Your task to perform on an android device: I want to contact customer support service to get more details about their cancellation policy.
Image 0: 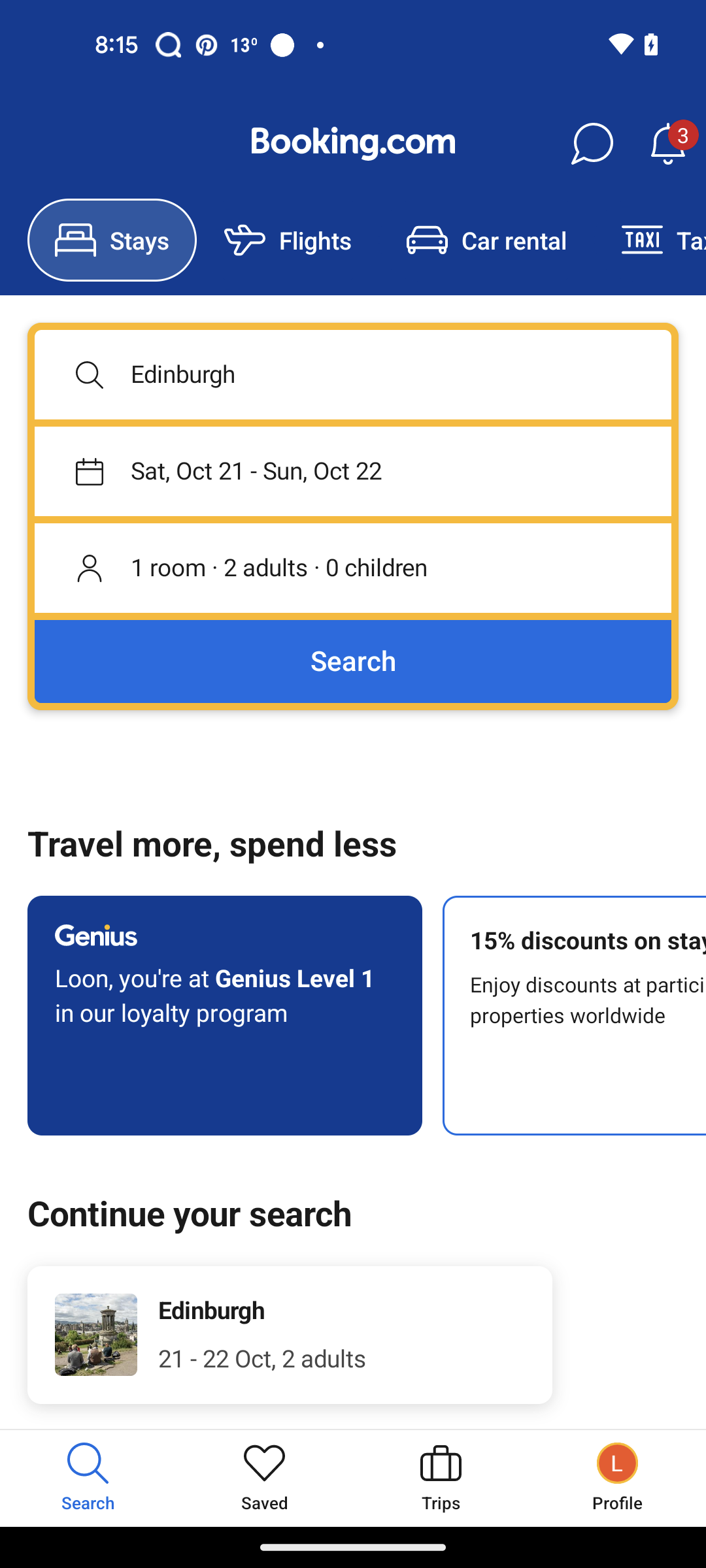
Click on profile option on the bottom right side of the screen.
Step 0: click (618, 1477)
Image 1: 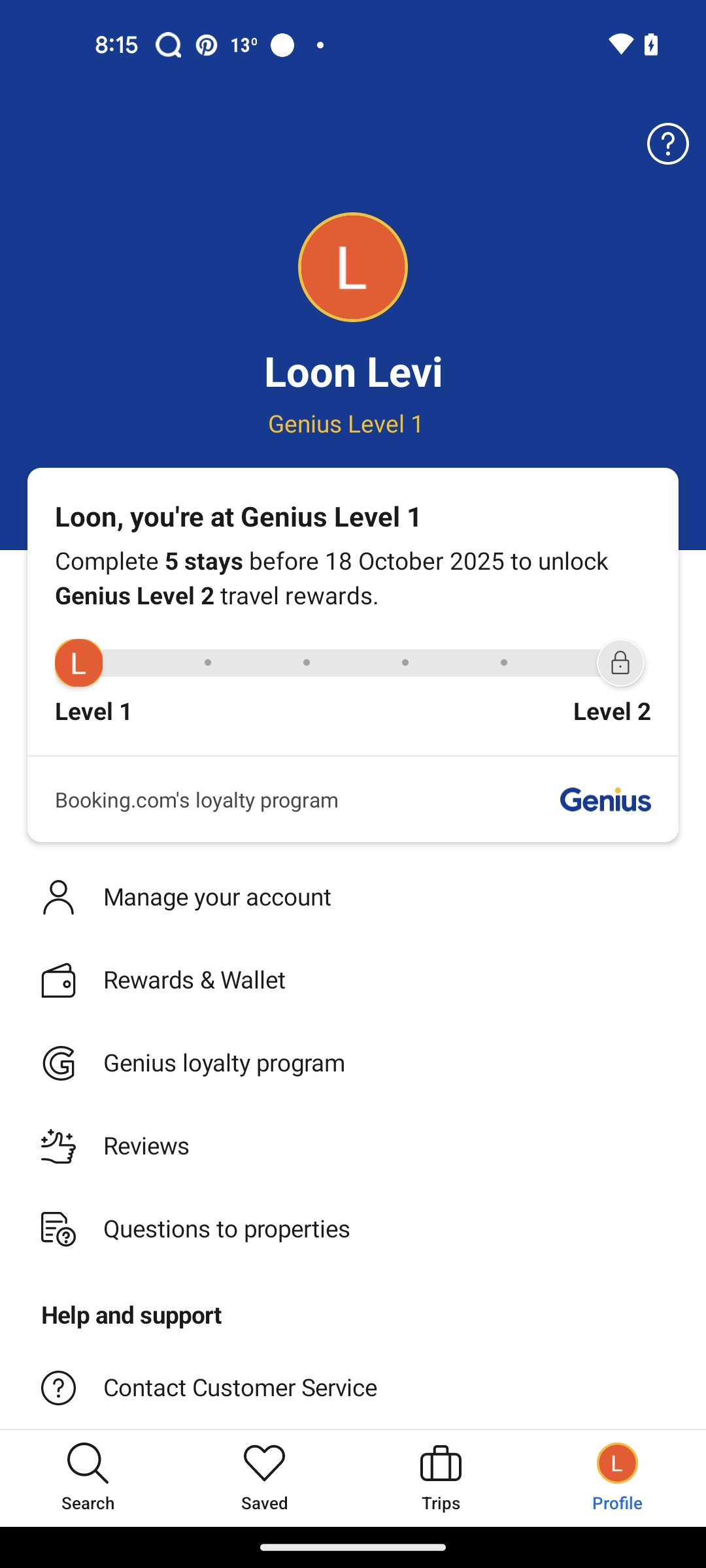
Click on the contact customer service option.
Step 1: click (384, 1388)
Image 2: 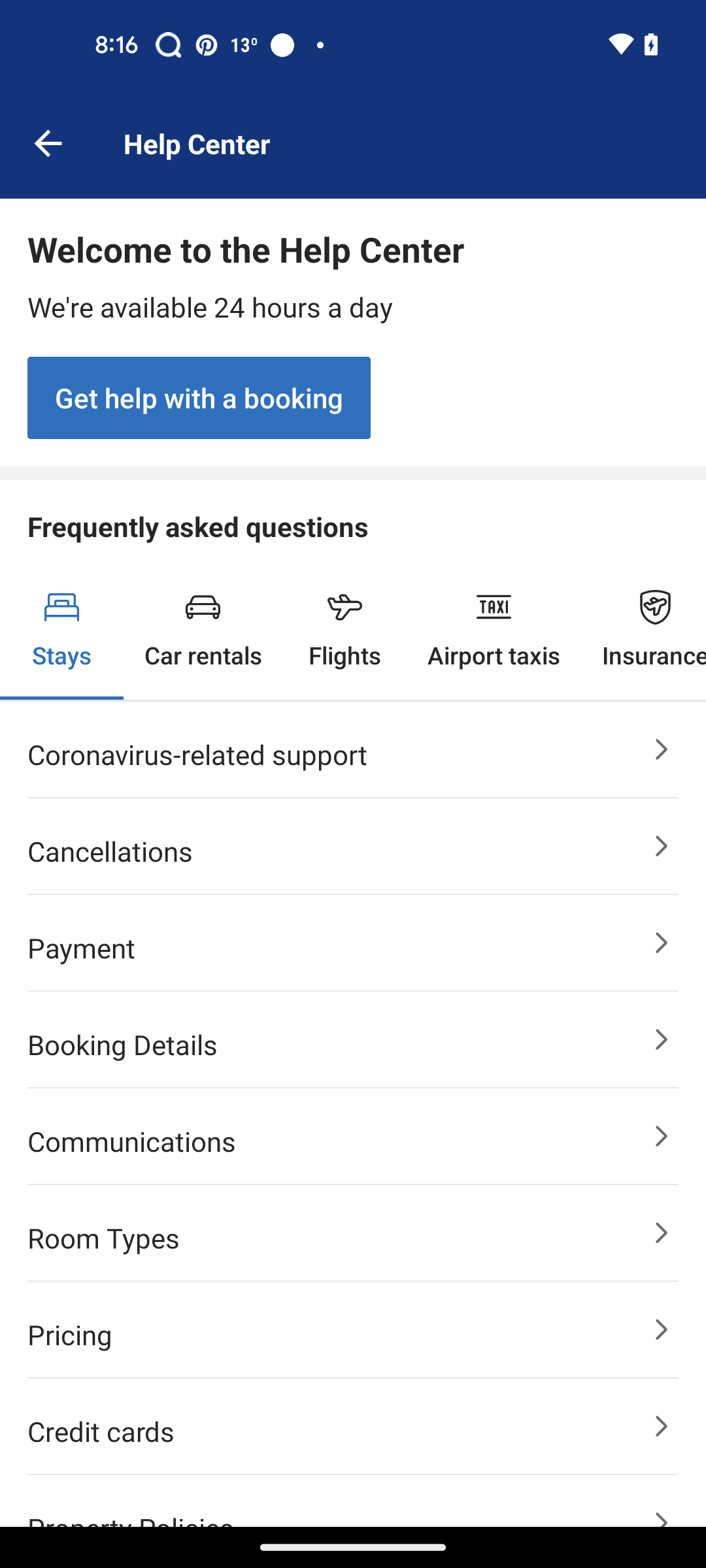
Click on Get help with a booking option.
Step 2: click (199, 398)
Image 3: 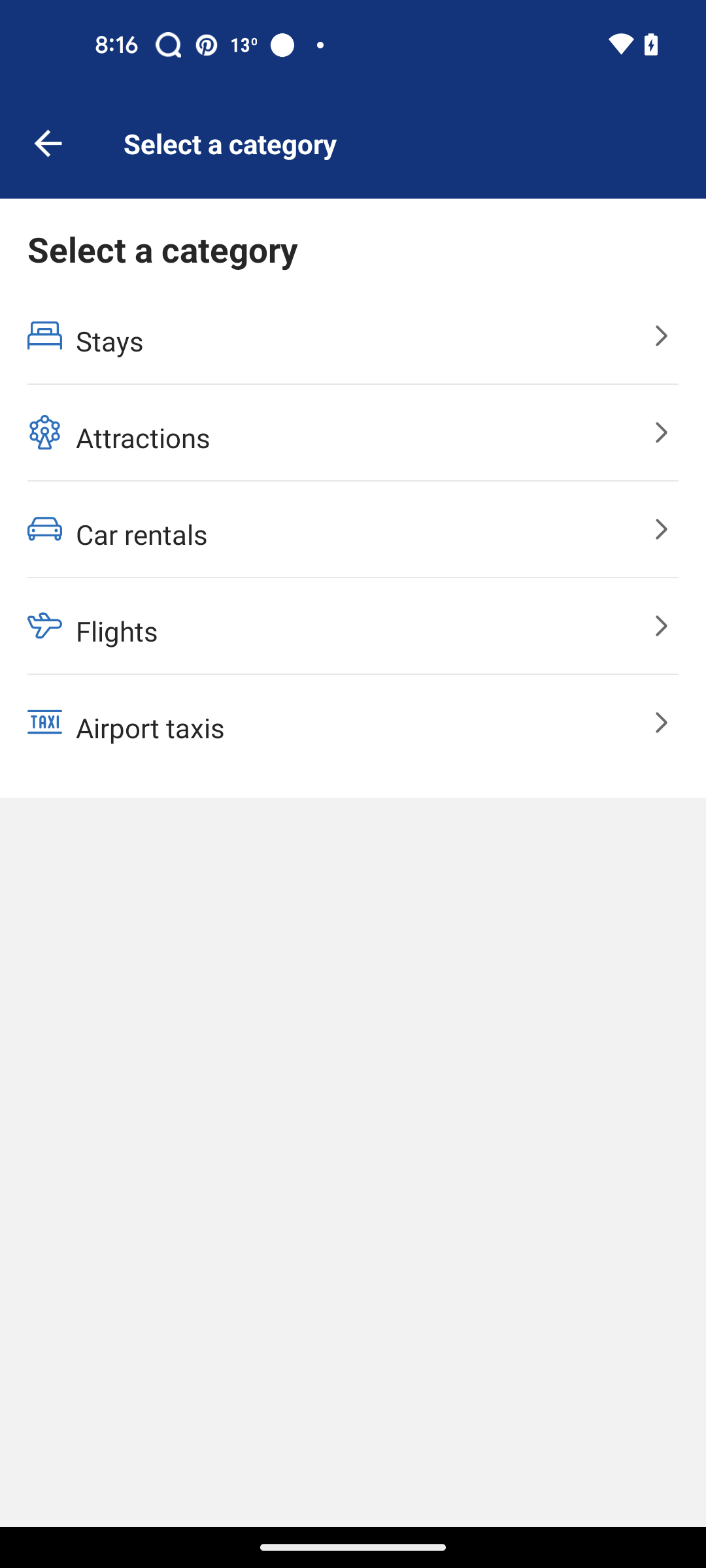
Click on stays option.
Step 3: click (353, 342)
Image 8: 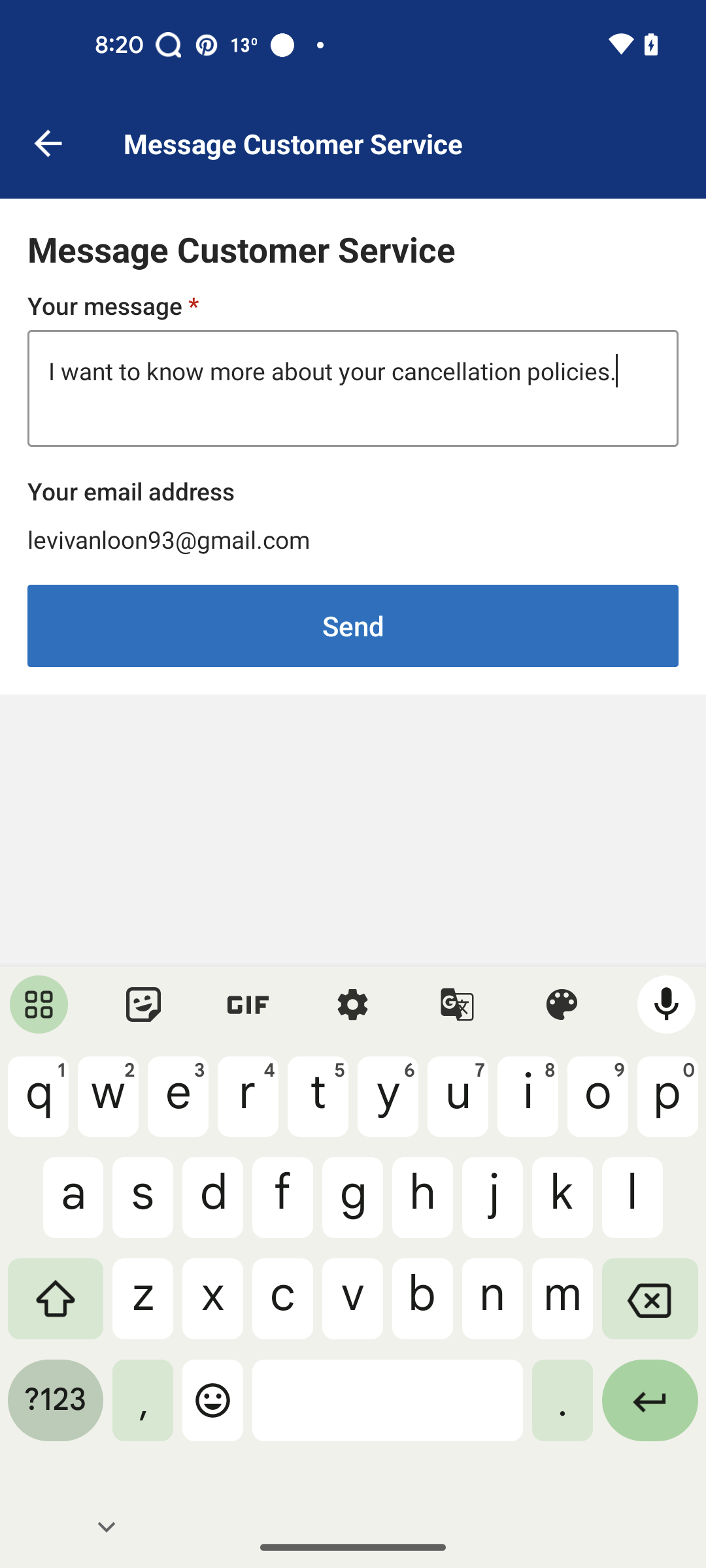
Click on send button.
Step 8: click (353, 626)
Image 9: 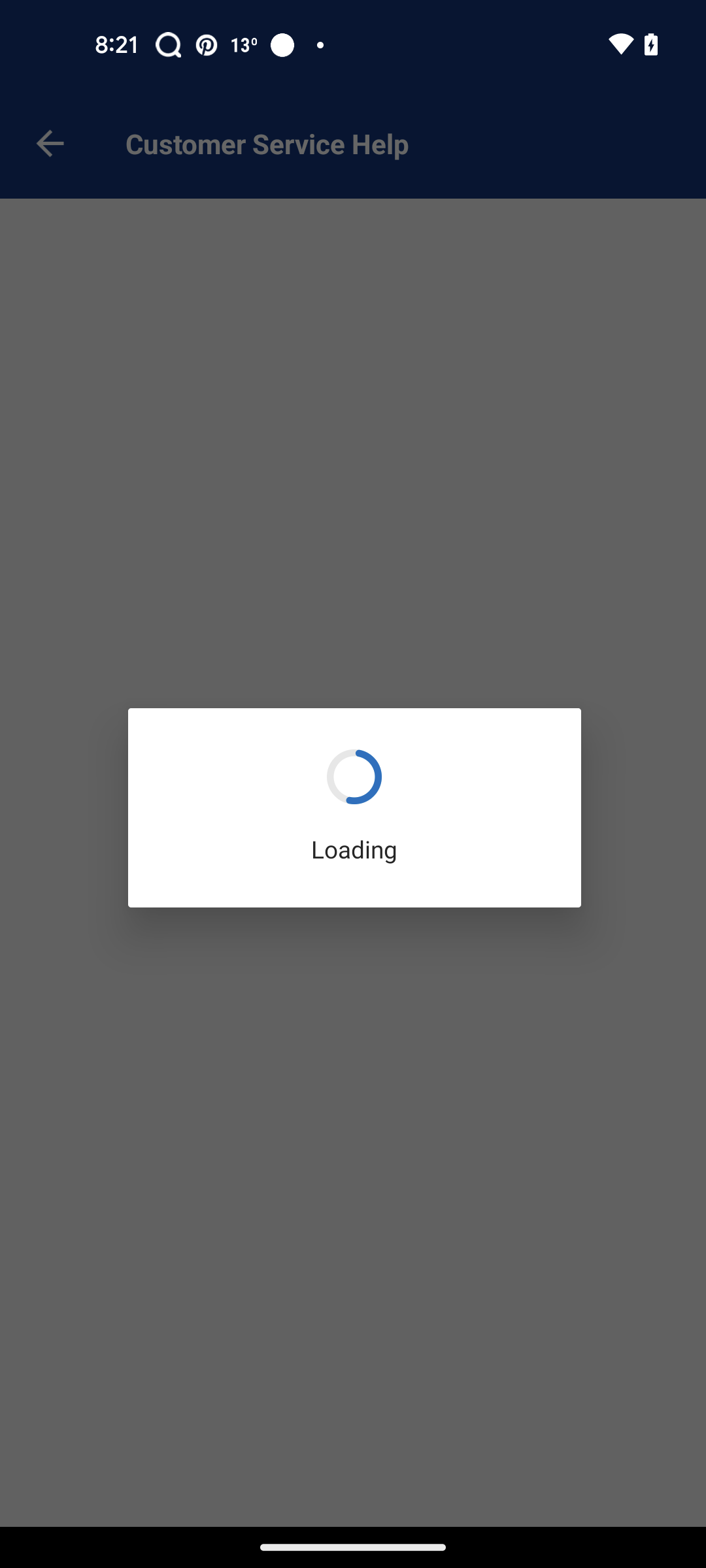
Click on send button.
Step 9: wait